Your task to perform on an android device: I'd want to contact the dealer and try to negotiate the price of the vehicle.
Image 0: 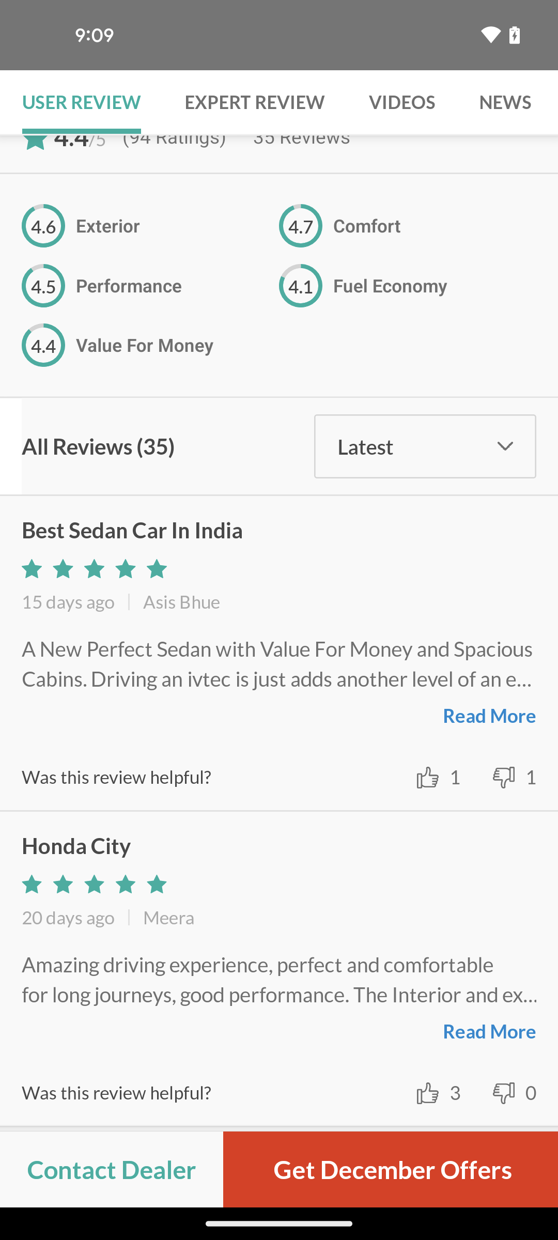
swipe right to the top menu
Step 0: scroll left
Image 1: 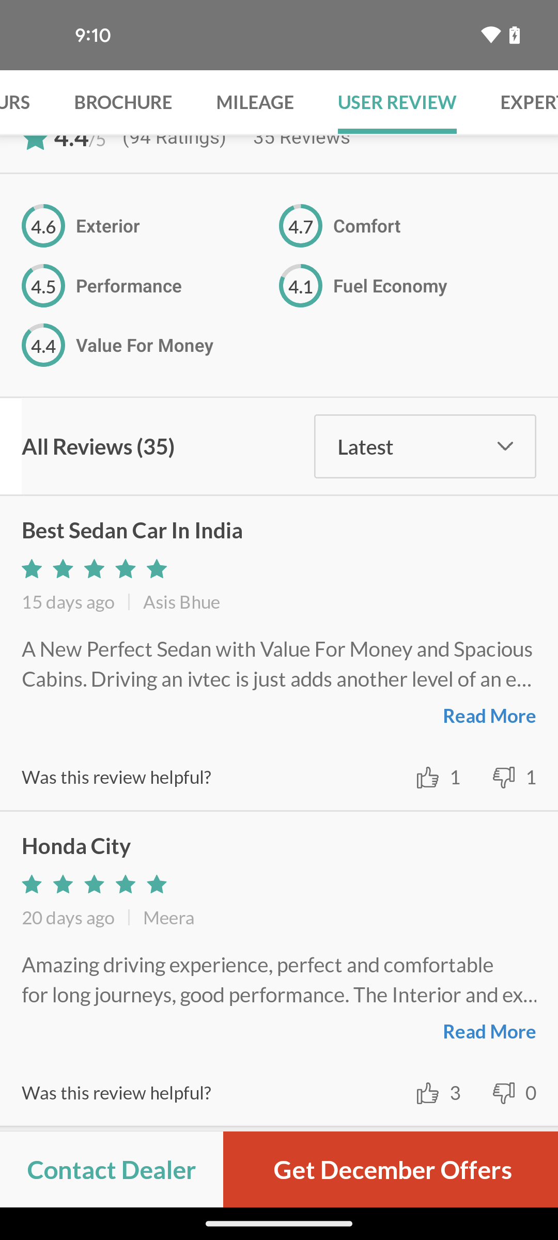
swipe right to the top menu
Step 1: scroll left
Image 2: 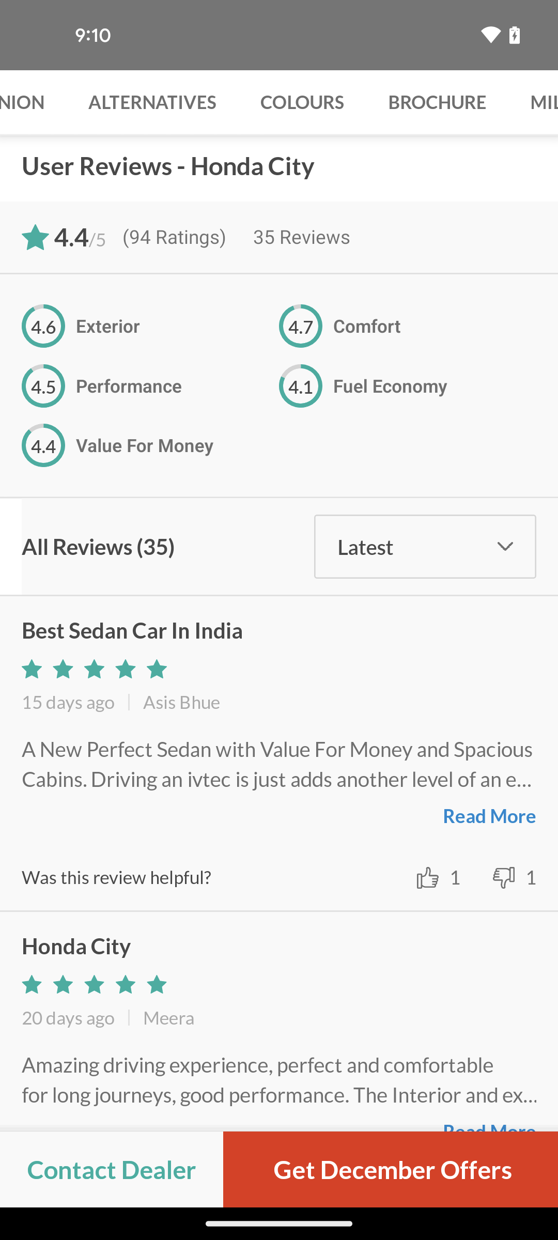
swipe right to the top menu
Step 2: scroll left
Image 3: 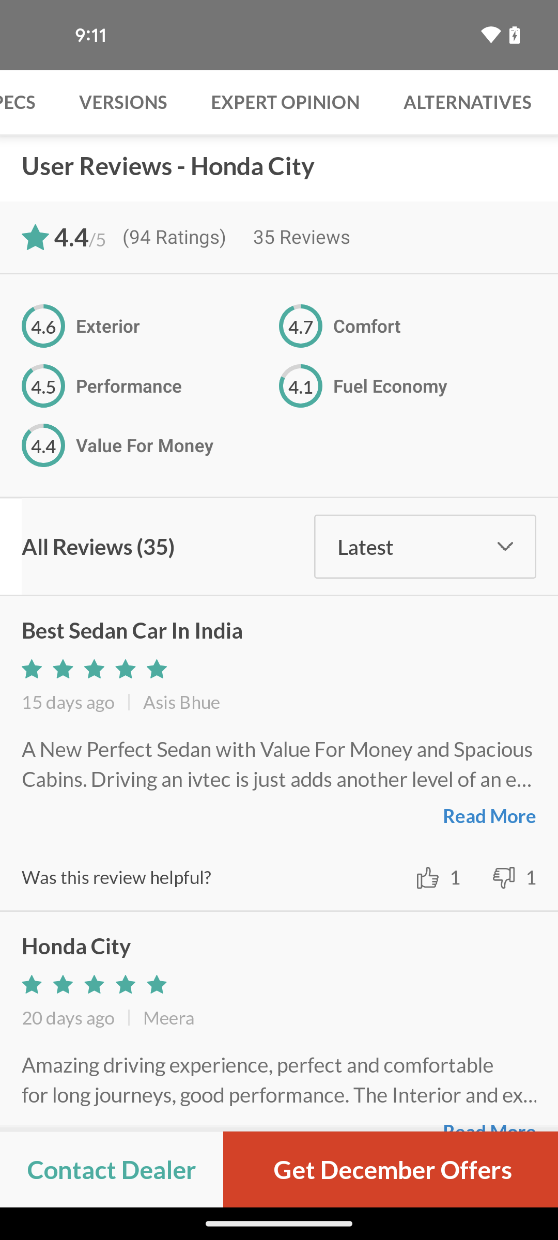
swipe right to the top menu
Step 3: scroll left
Image 4: 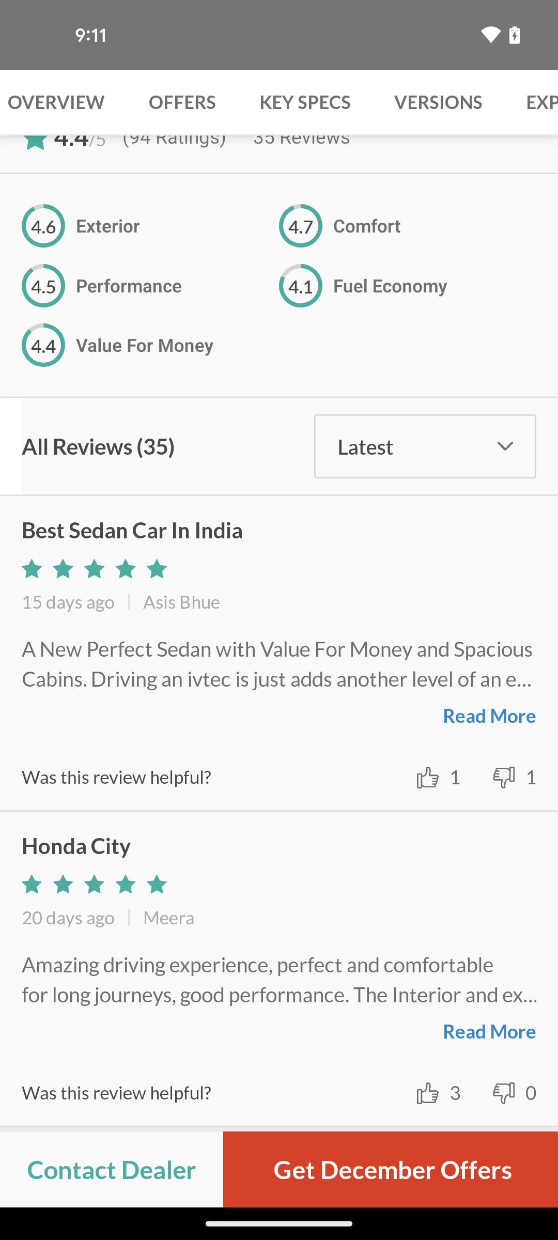
click on offers option
Step 4: click (182, 102)
Image 5: 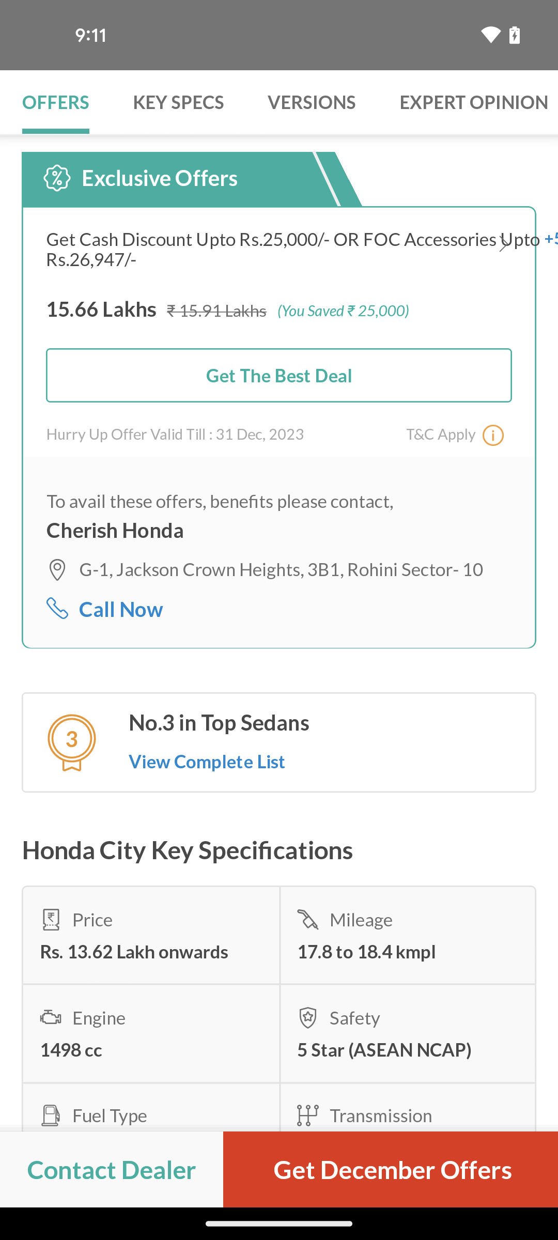
click on call now option
Step 5: click (121, 609)